Your task to perform on an android device: Look for hammers in the  Power Tools Category in the Moglix  app.
Image 0: 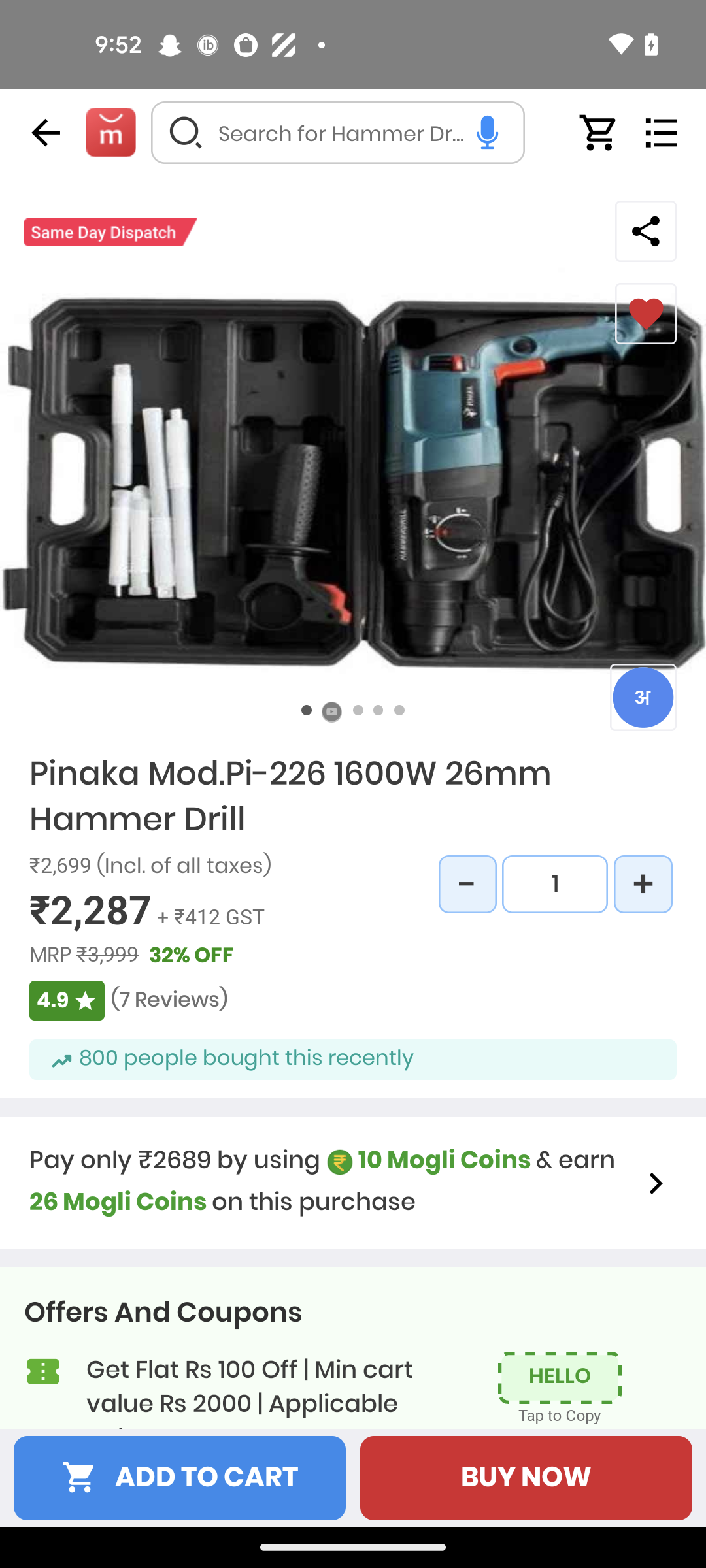
Click on the menu icon at the top right corner of the screen 
Step 0: click (661, 133)
Image 1: 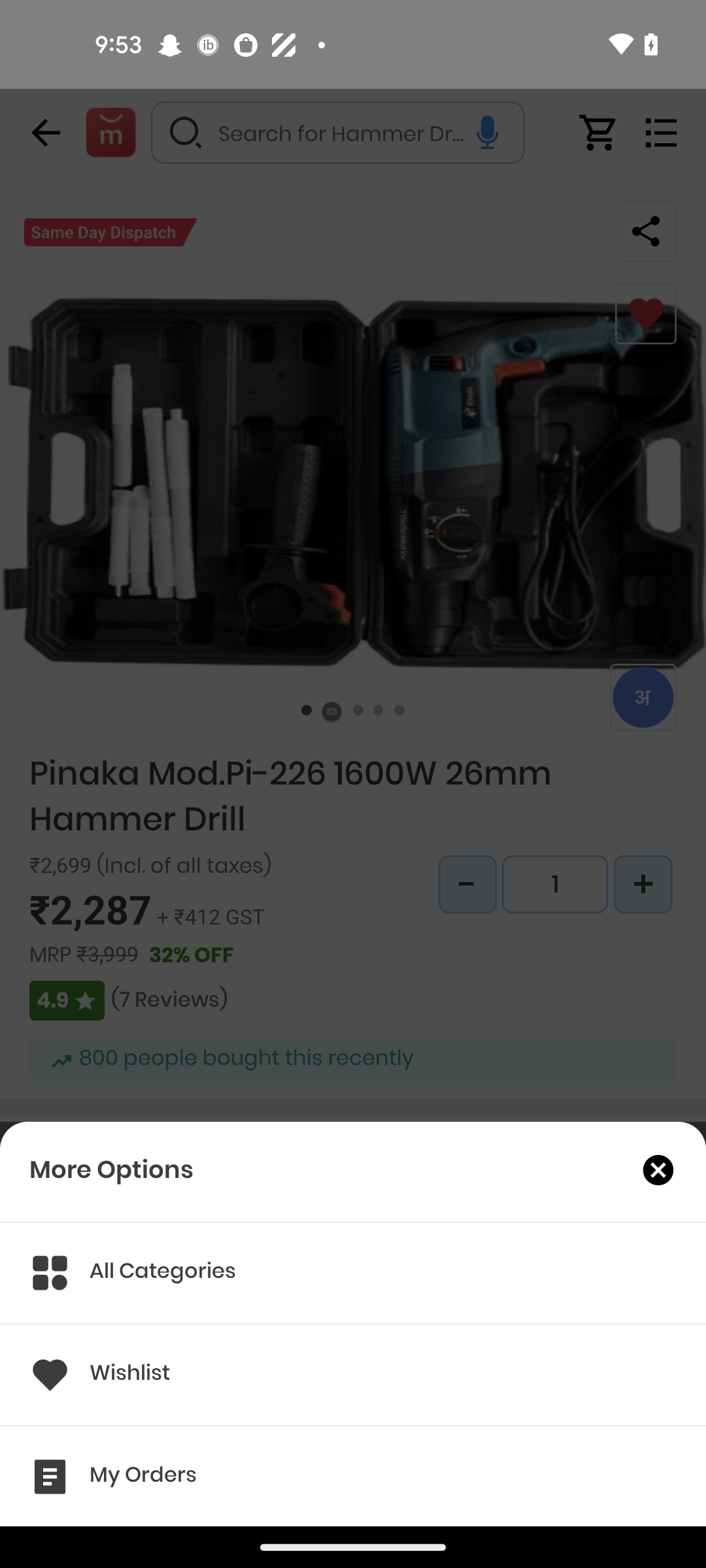
Click on the All Category
Step 1: click (163, 1273)
Image 2: 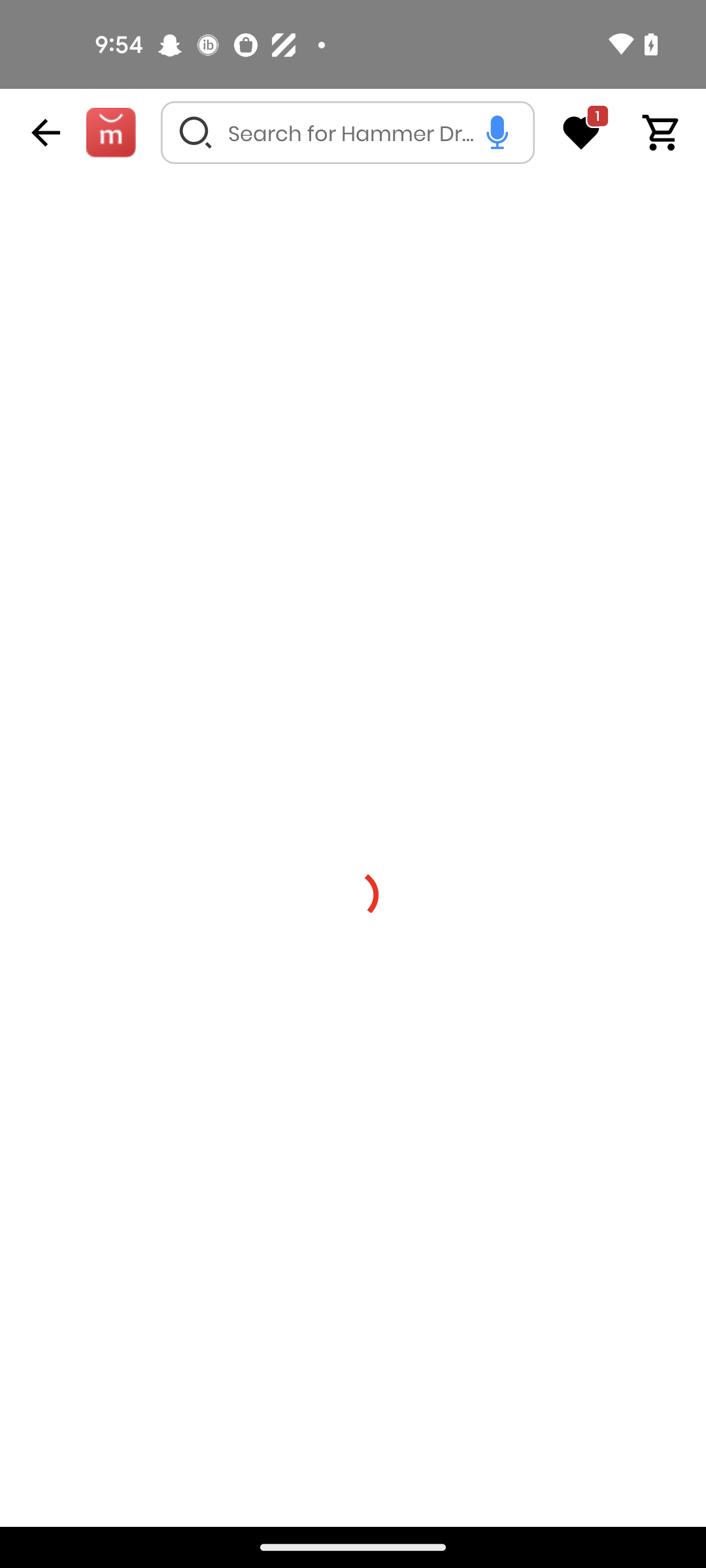
Click on the All Category
Step 2: wait
Image 3: 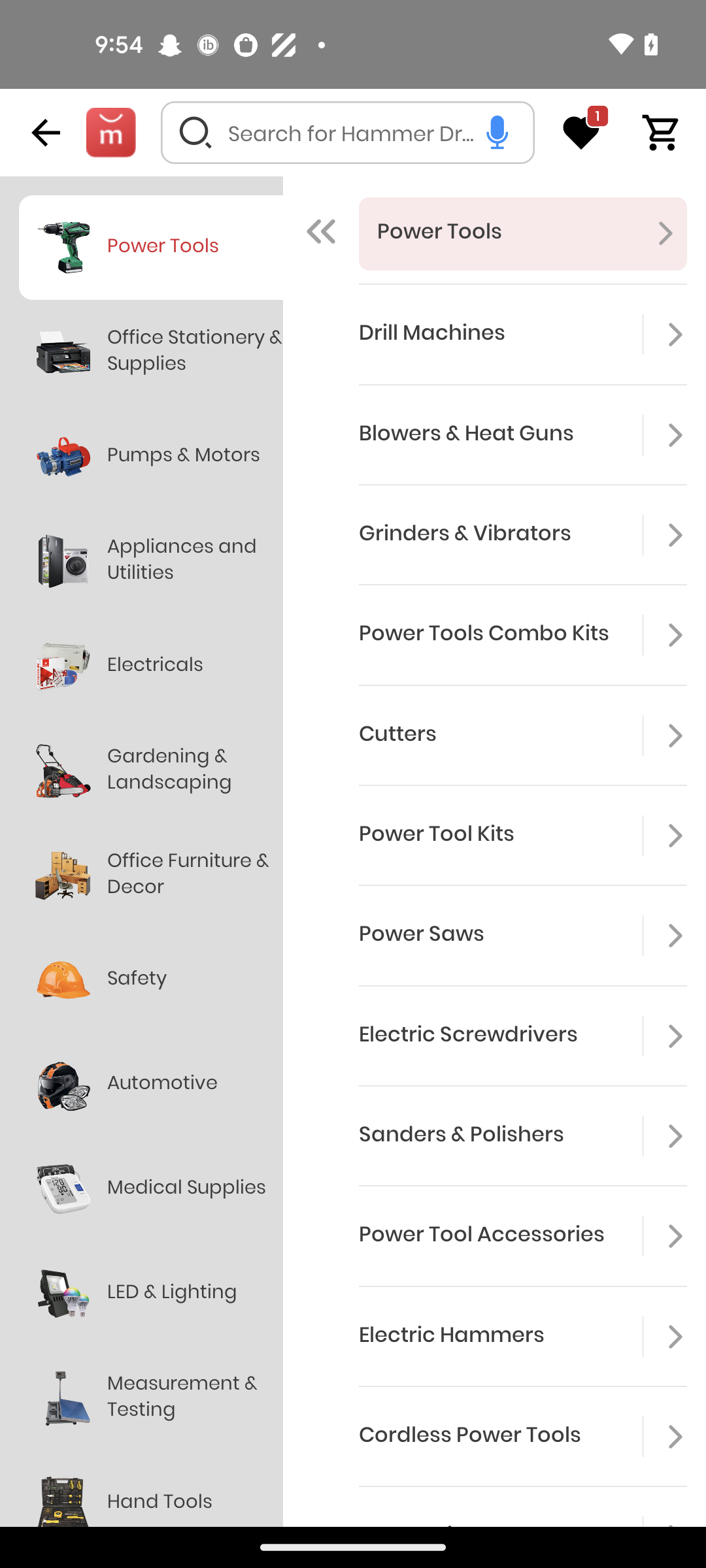
Click on the Drill machines 
Step 3: click (500, 334)
Image 4: 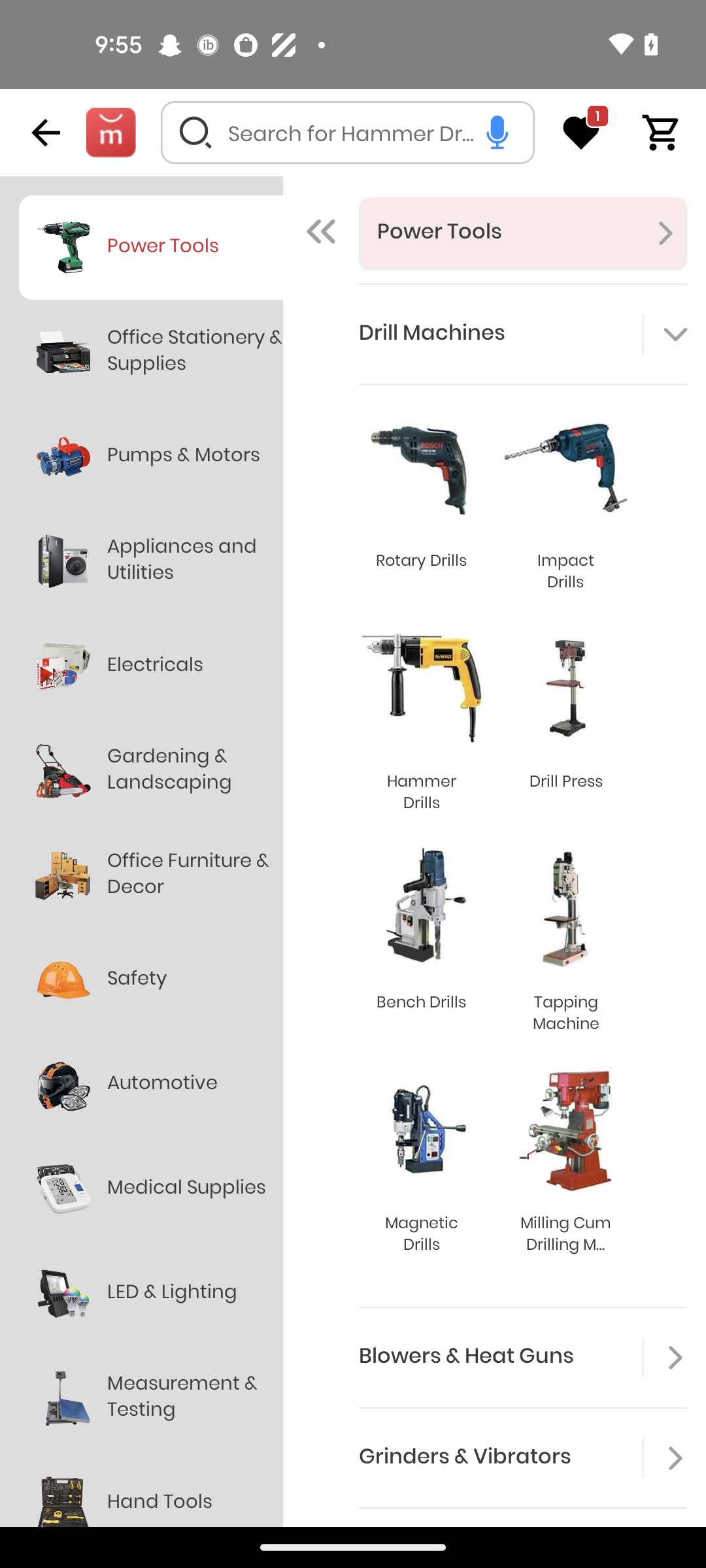
Click on the Rotary Drills 
Step 4: click (421, 504)
Image 5: 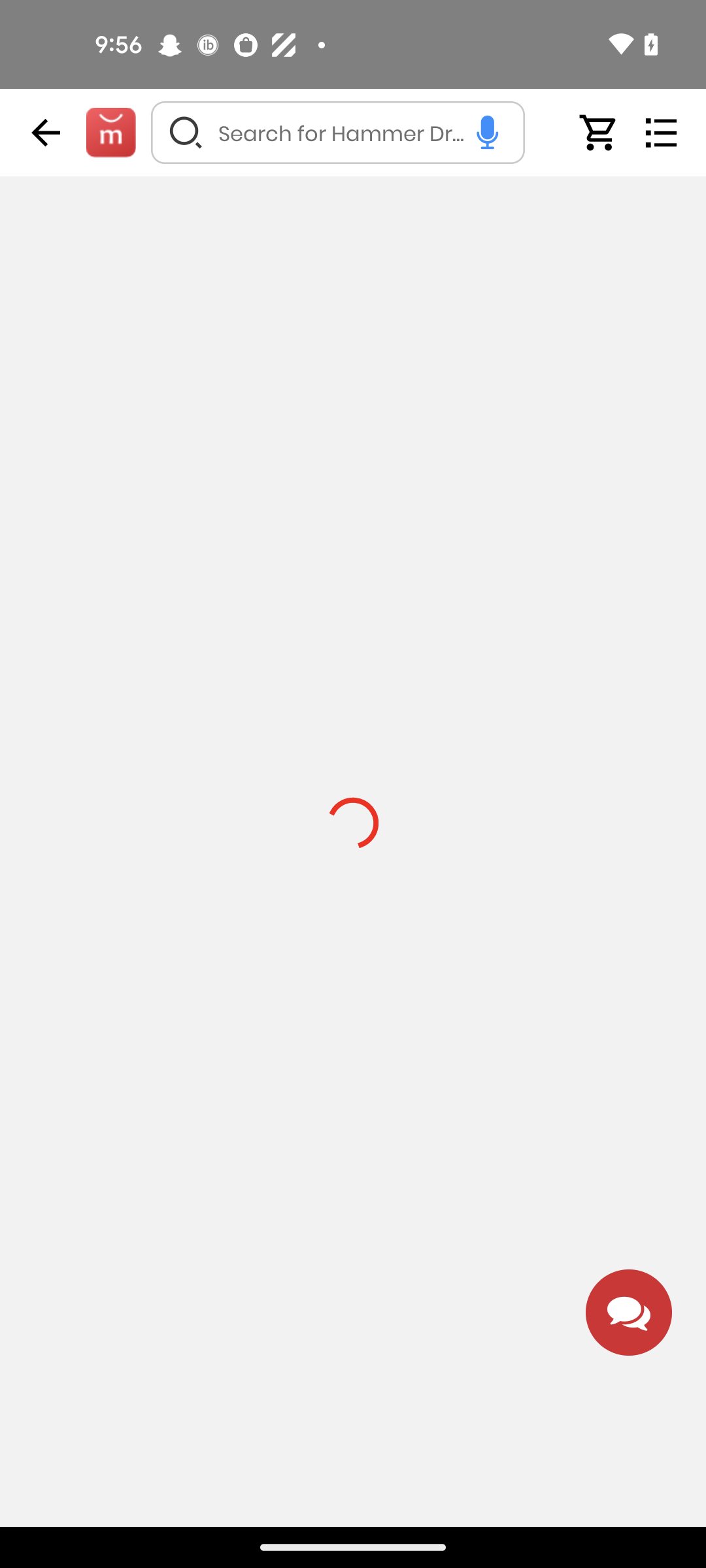
Click on the Rotary Drills 
Step 5: wait